Your task to perform on an android device: Look for the tv wall mount with desktop table/stand/trolley category on the industrybuying app before making a decision. I want to add specifications.
Image 0: 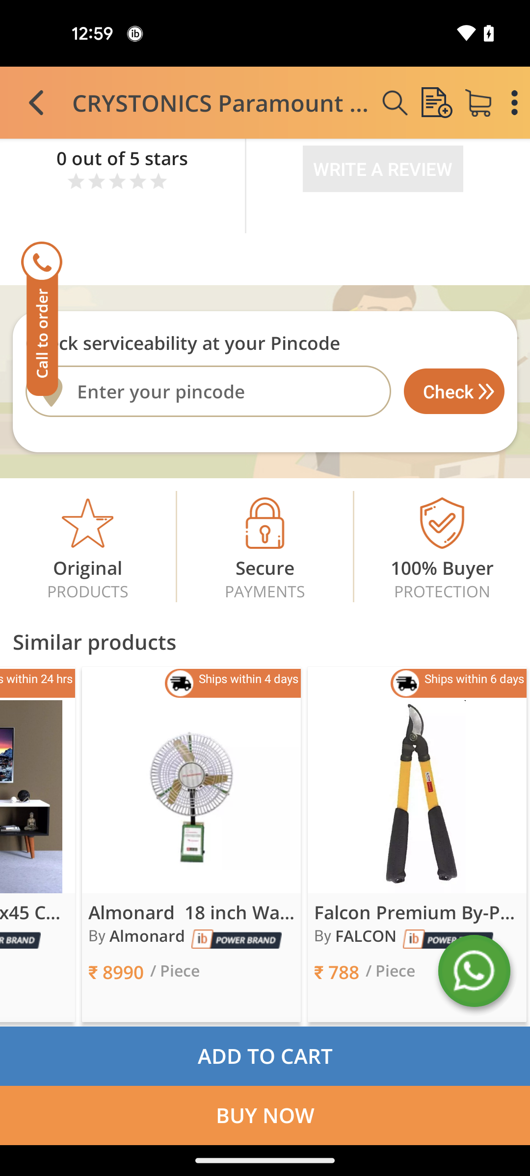
Go back to the previous page
Step 0: press back button
Image 1: 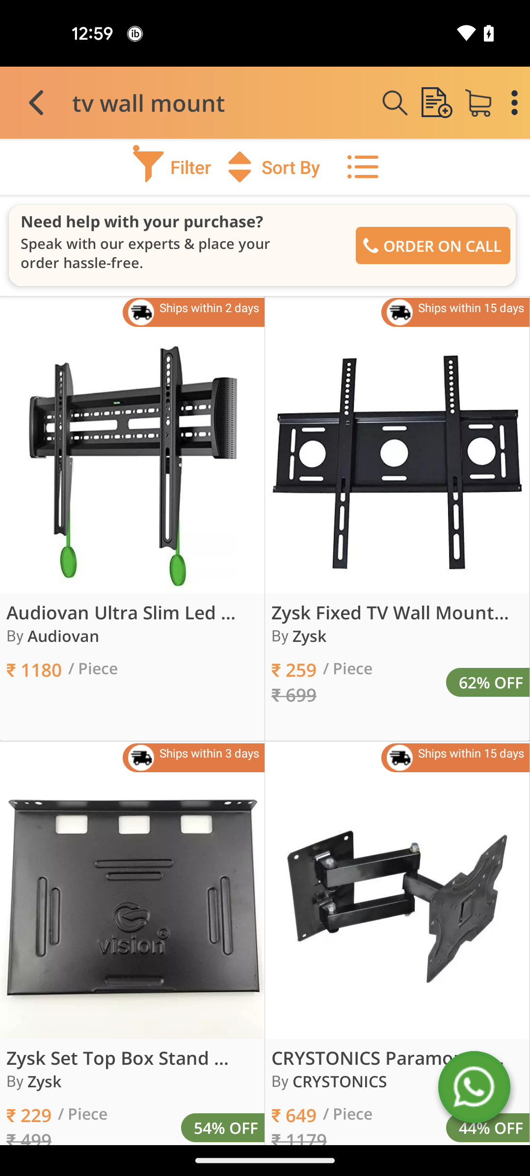
Tap on the filter option
Step 1: click (172, 167)
Image 2: 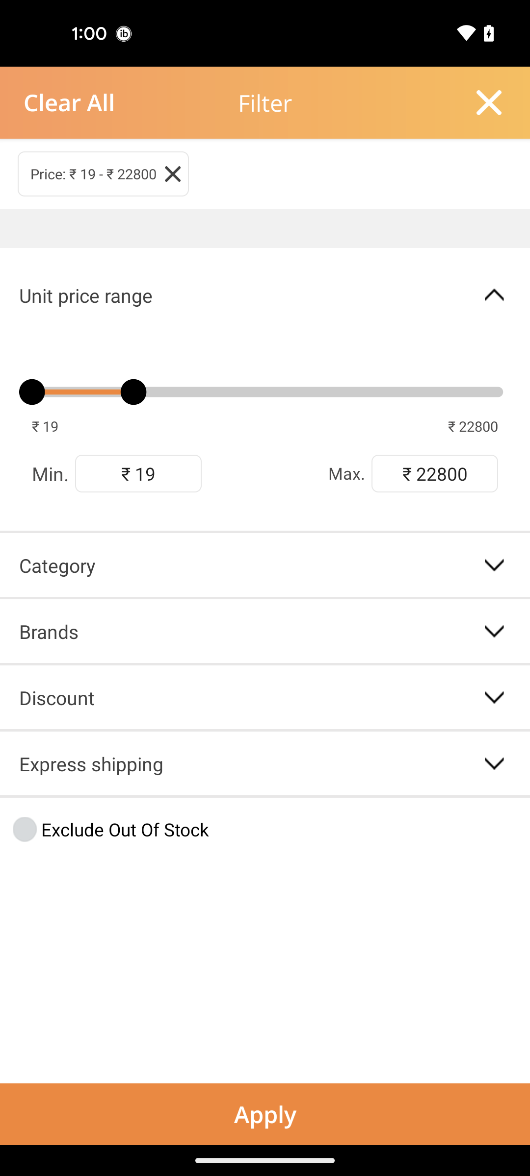
Tap on the category option
Step 2: click (265, 564)
Image 3: 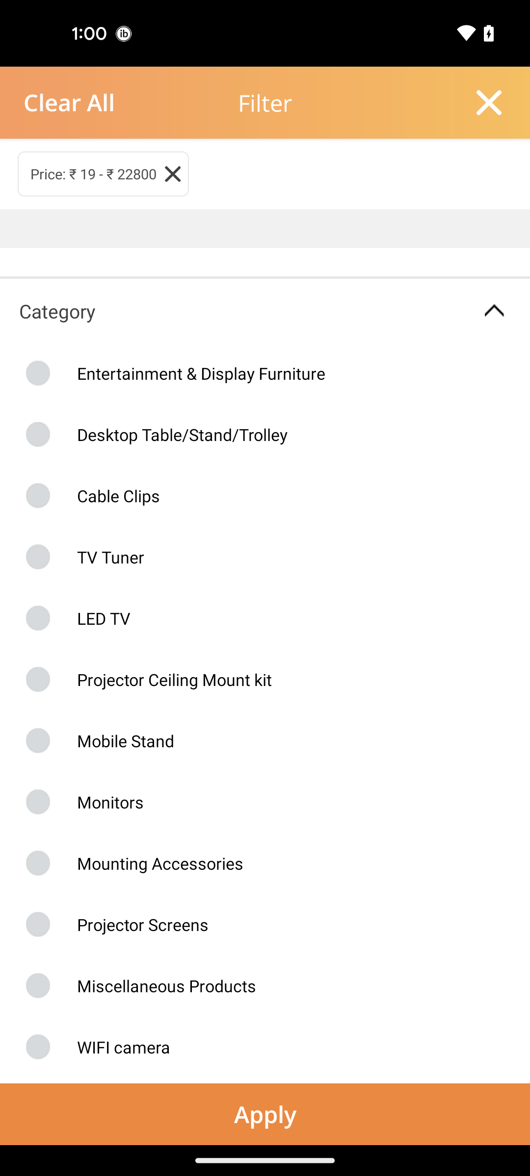
Select the desktop table/stand/trolley category
Step 3: click (157, 435)
Image 4: 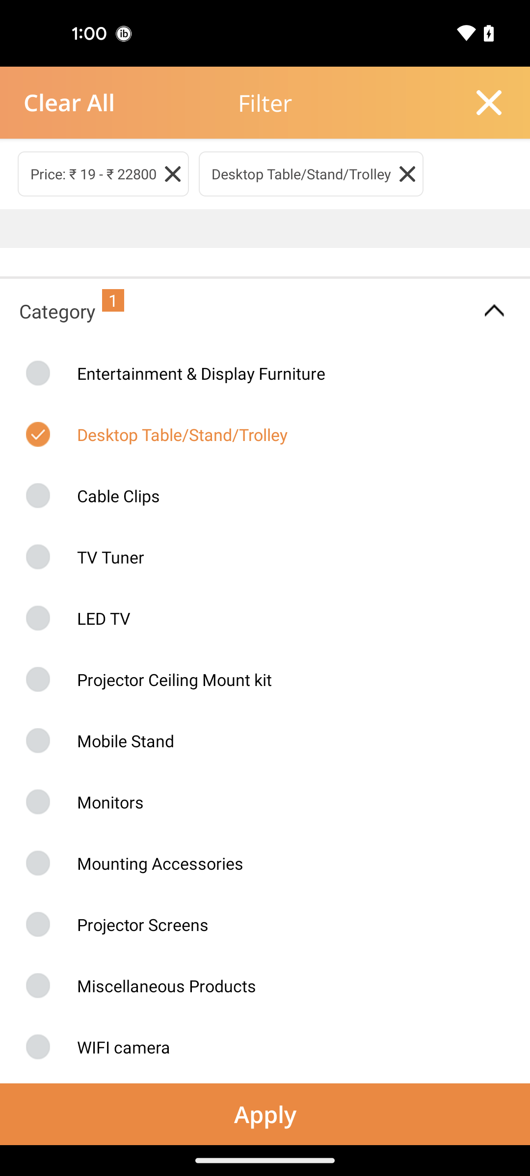
Tap on the apply button at the bottom of the screen
Step 4: click (265, 1114)